Your task to perform on an android device: Download the venice tour file .
Image 0: 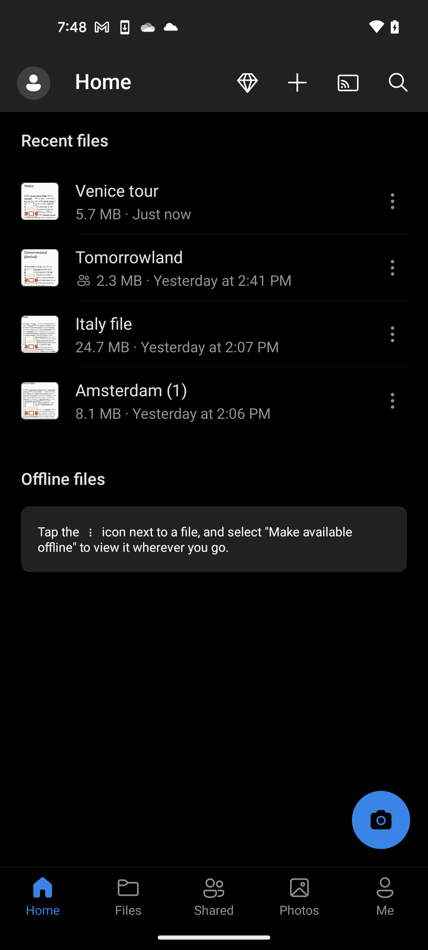
Tap on the Venice tour file
Step 0: click (201, 190)
Image 1: 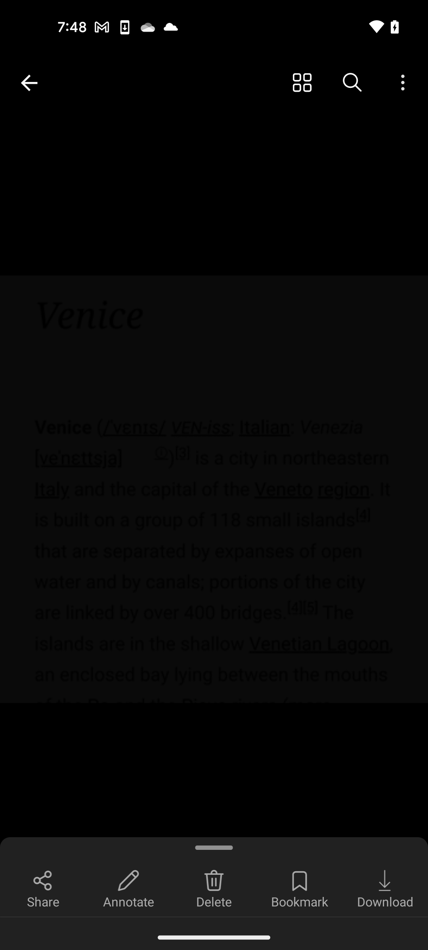
Tap on the Venice tour file
Step 1: wait
Image 3: 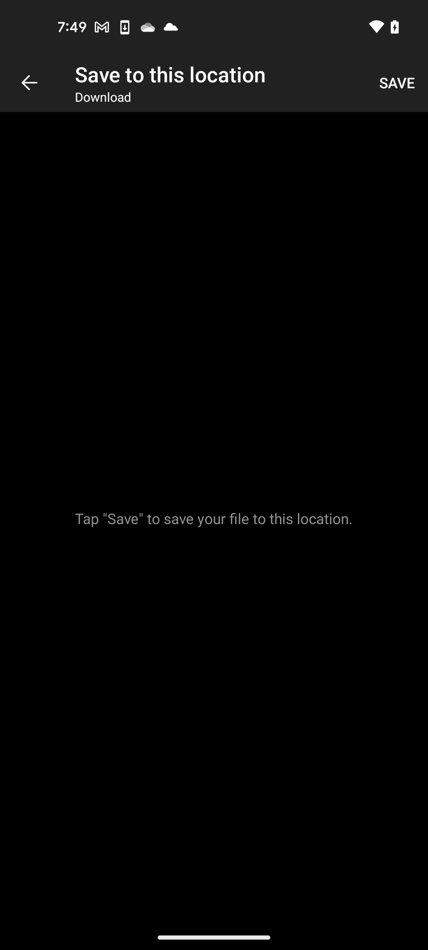
Tap on the save option at the top right corner of the screen
Step 3: click (397, 83)